Your task to perform on an android device: Open the yowindow app and set your current location to get current weather conditions and forecasts.
Image 0: 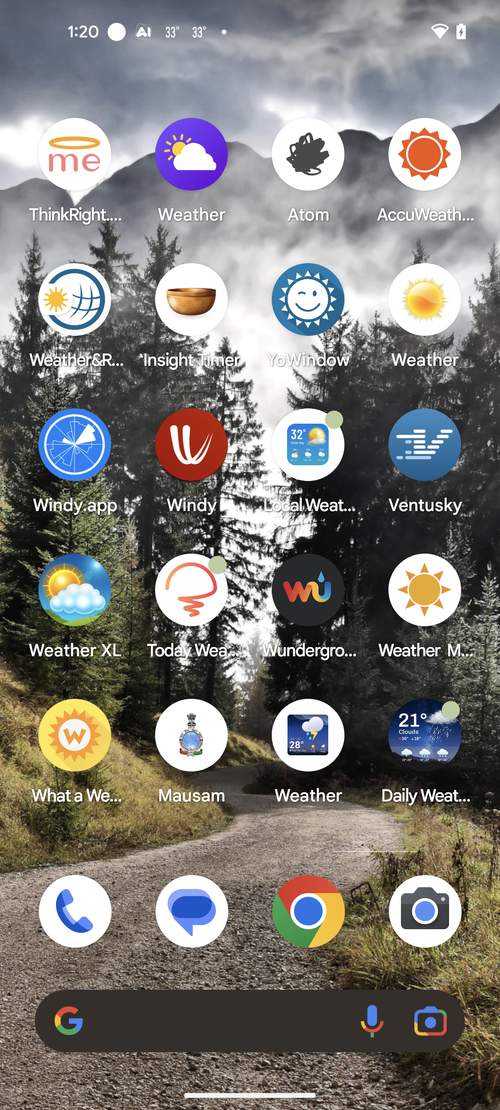
Open yowindow app.
Step 0: open app "YoWindow"
Image 1: 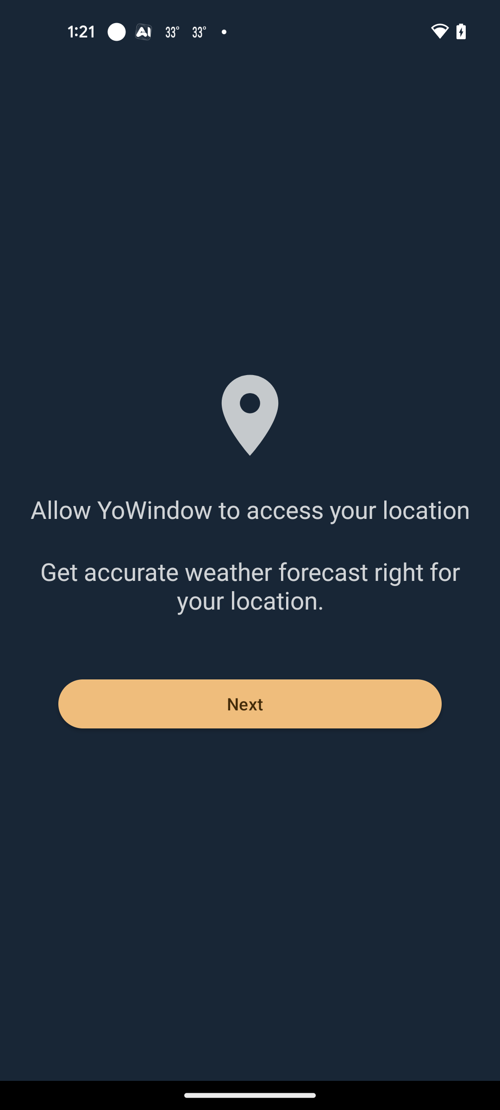
Click on the next button.
Step 1: click (250, 703)
Image 2: 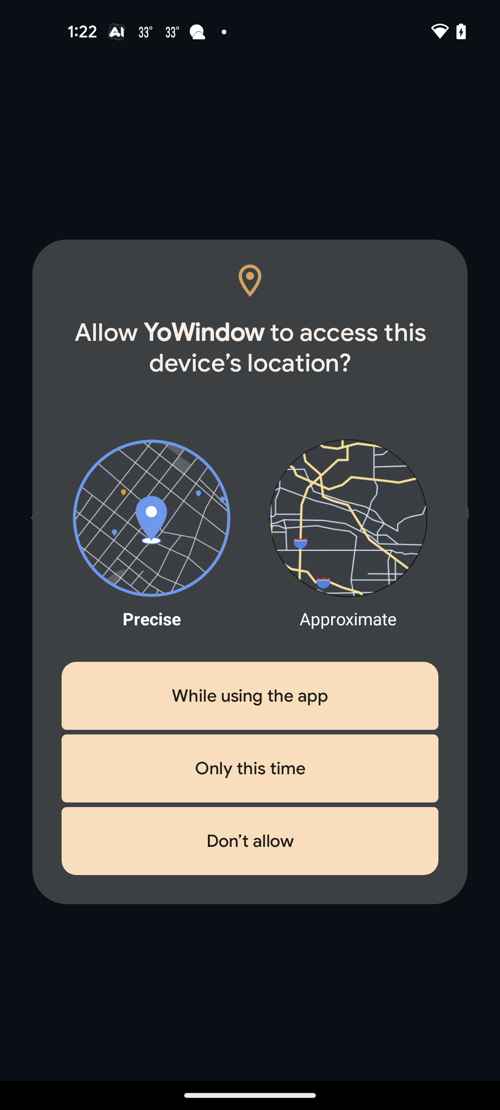
Click on the while using the app.
Step 2: click (250, 696)